Your task to perform on an android device: Open The Clock app and set the alarm for 9:15 AM 
Image 0: 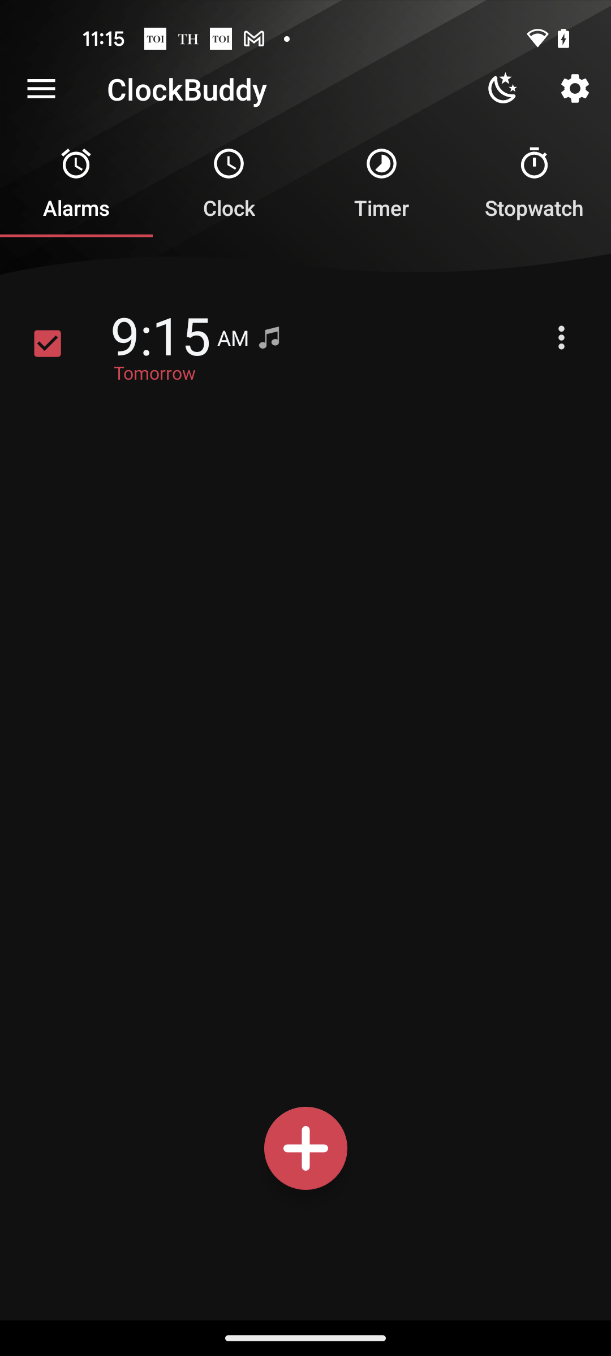
Open The Clock app
Step 0: open app "The Clock"
Image 1: 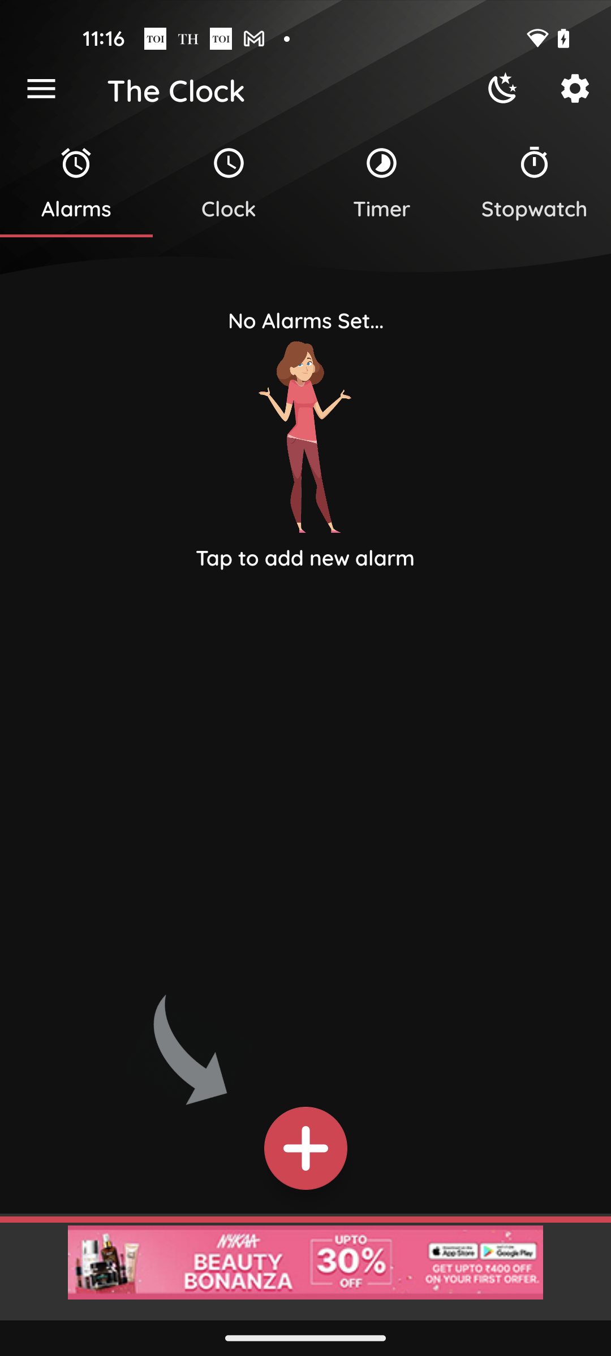
Click on the plus icon at the bottom of the screen
Step 1: click (307, 1142)
Image 2: 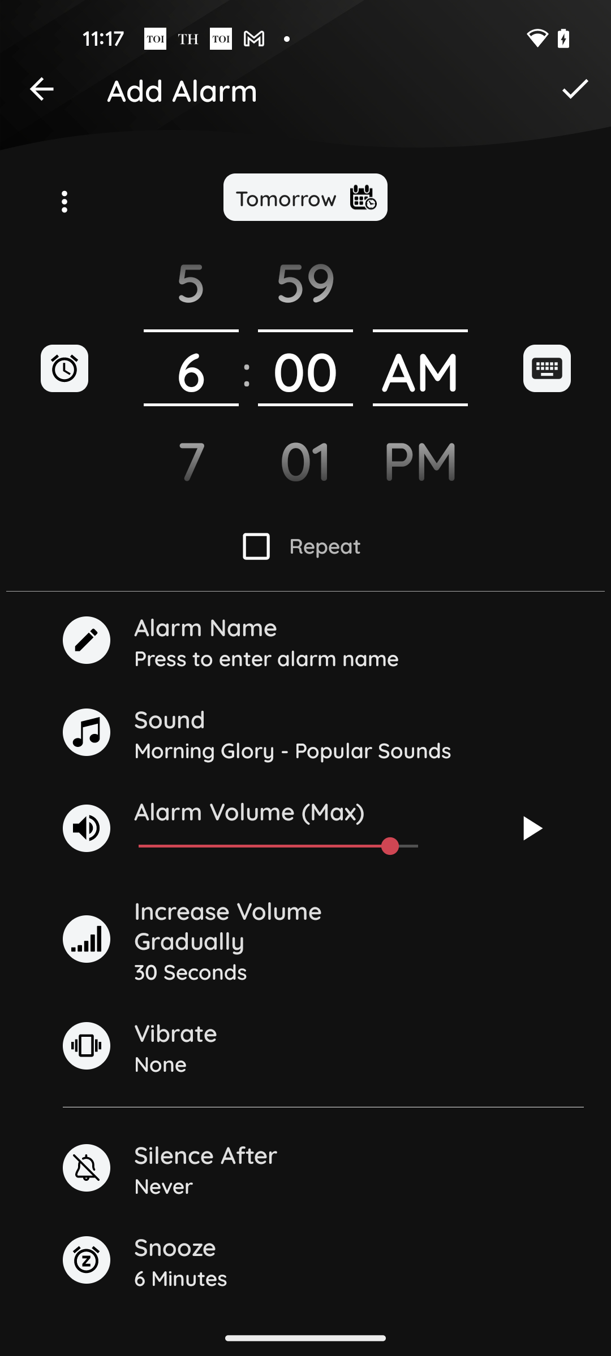
Click on the clock icon
Step 2: click (70, 364)
Image 3: 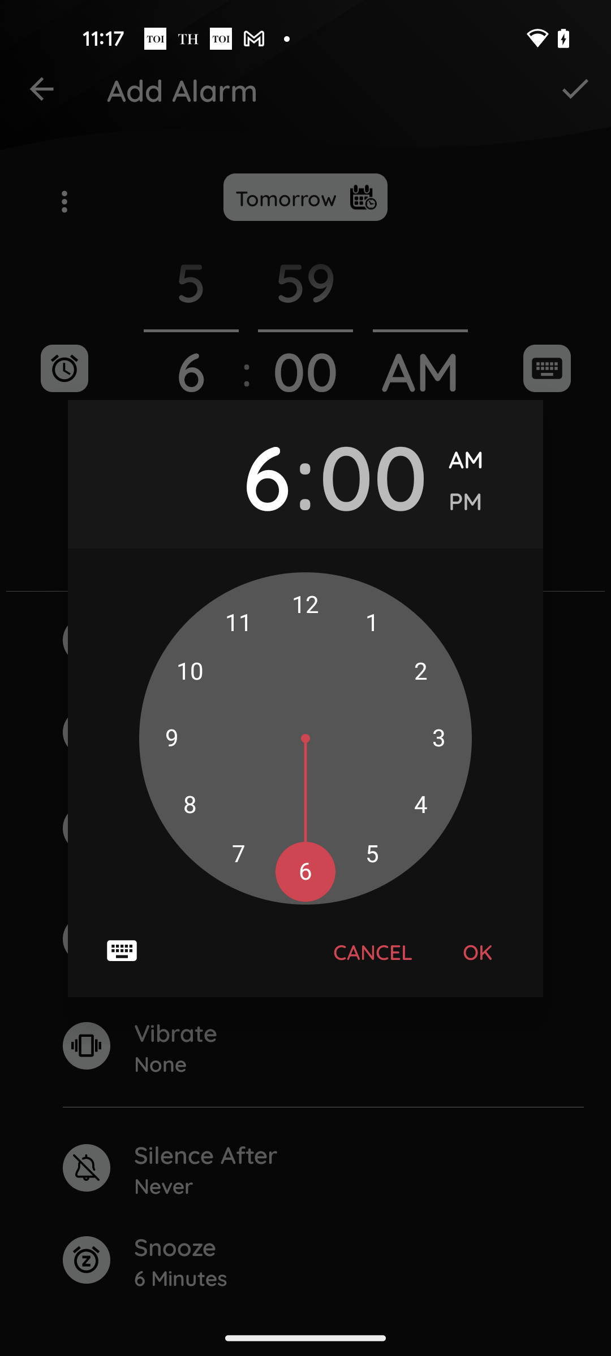
Set the hours to 9
Step 3: click (174, 740)
Image 4: 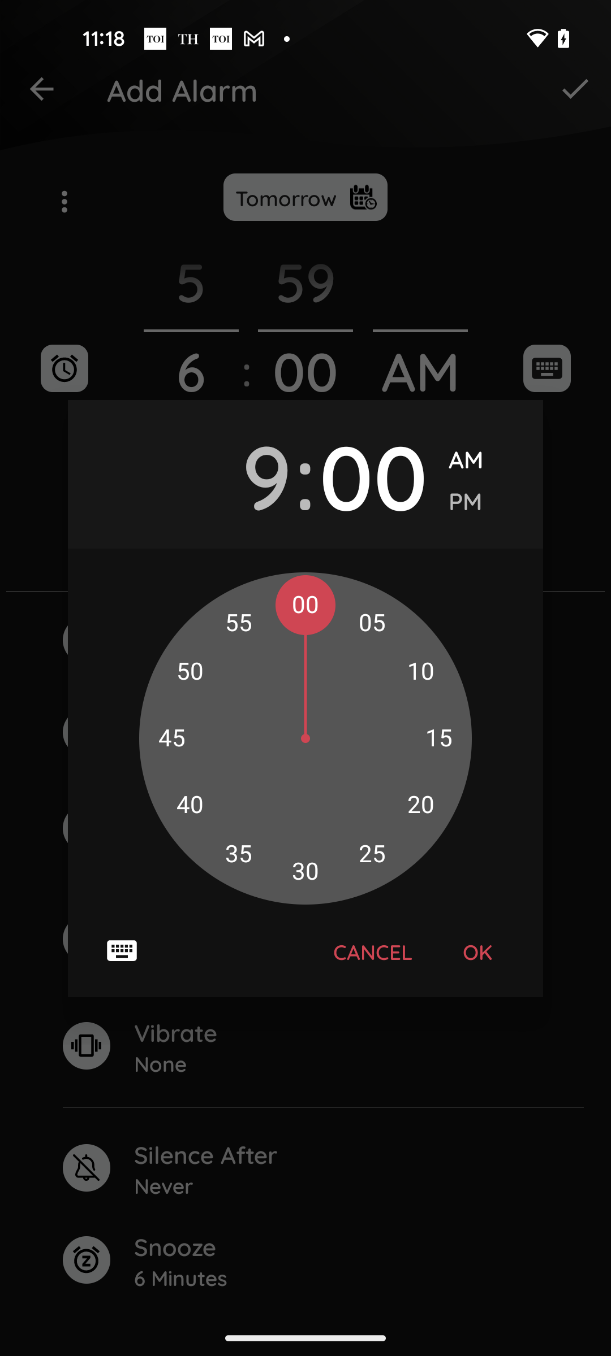
Set the minutes to 15
Step 4: click (439, 738)
Image 5: 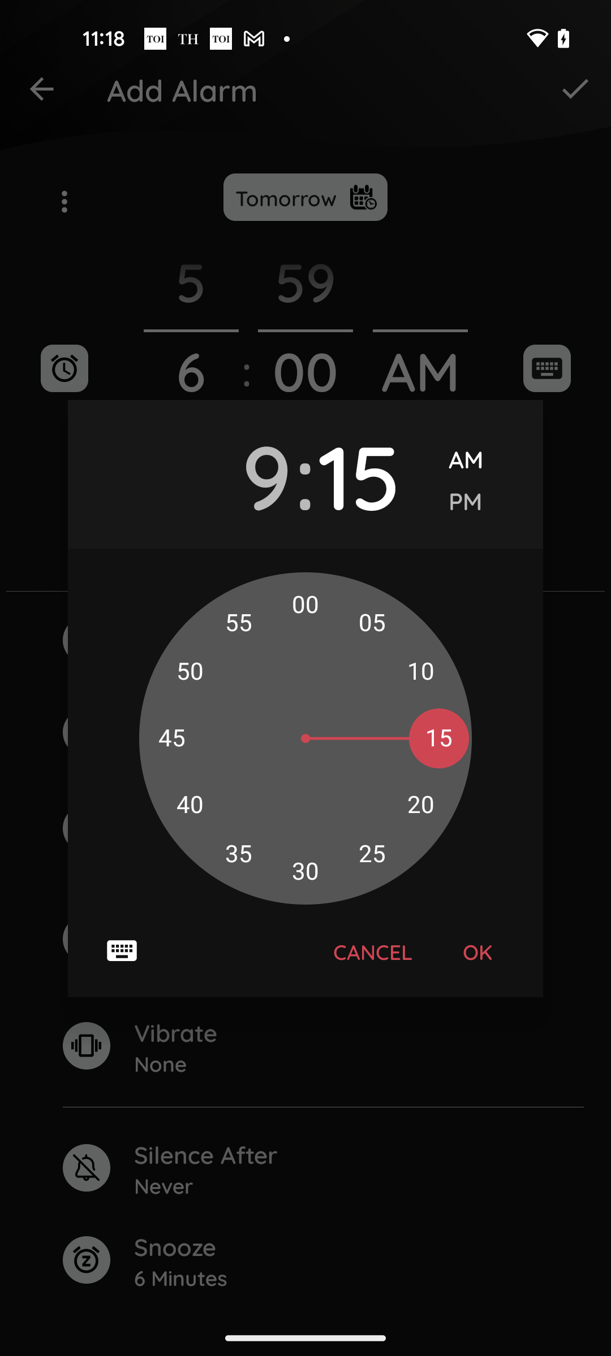
Click on the OK button
Step 5: click (477, 951)
Image 6: 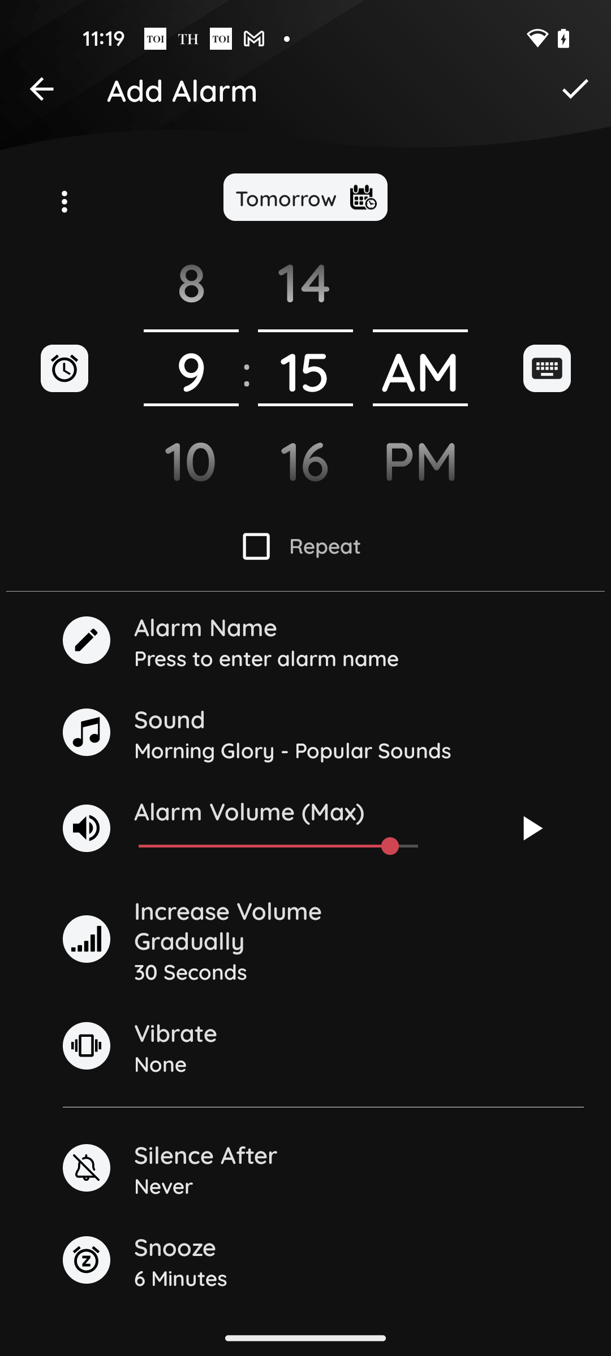
Click on the tick icon at the top right corner
Step 6: click (575, 89)